Your task to perform on an android device: I want my phone to make me up from work for this turn on the timer vibration and set the Timer sound to Cuckoo clock , Increase the timer by 5 minutes in the clock app
Image 0: 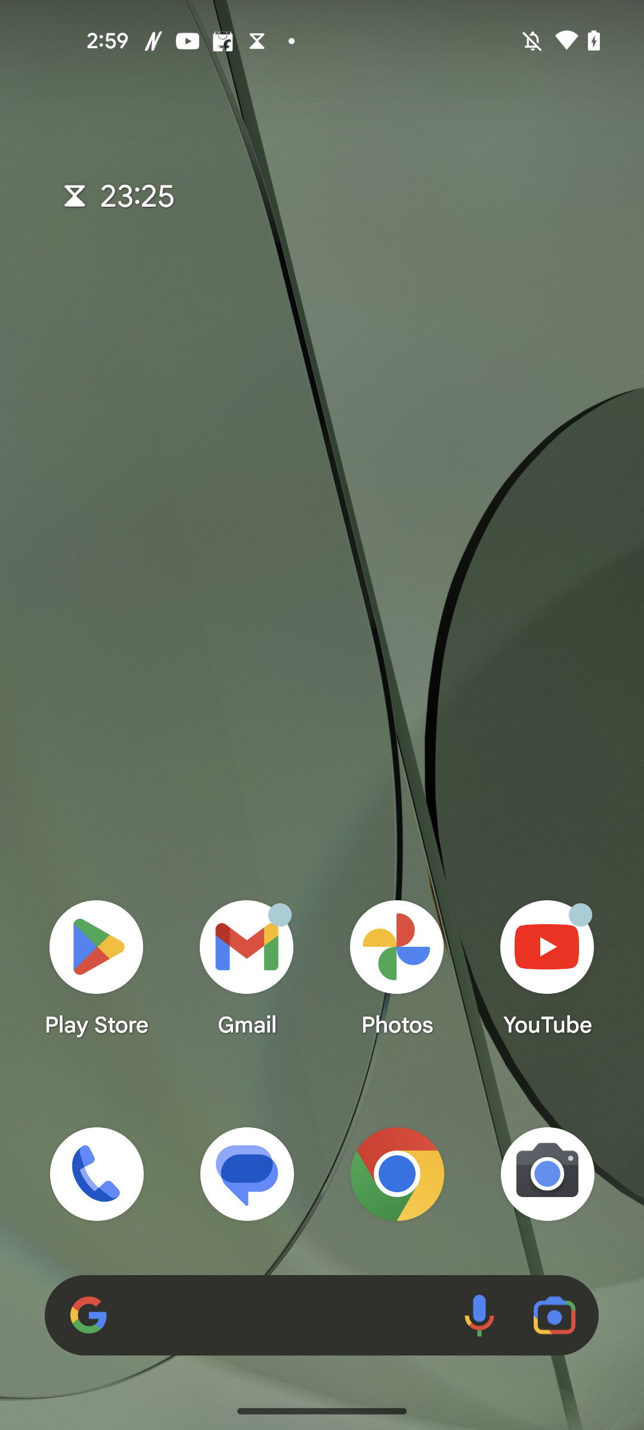
Open the Clock app
Step 0: open app "Clock"
Image 2: 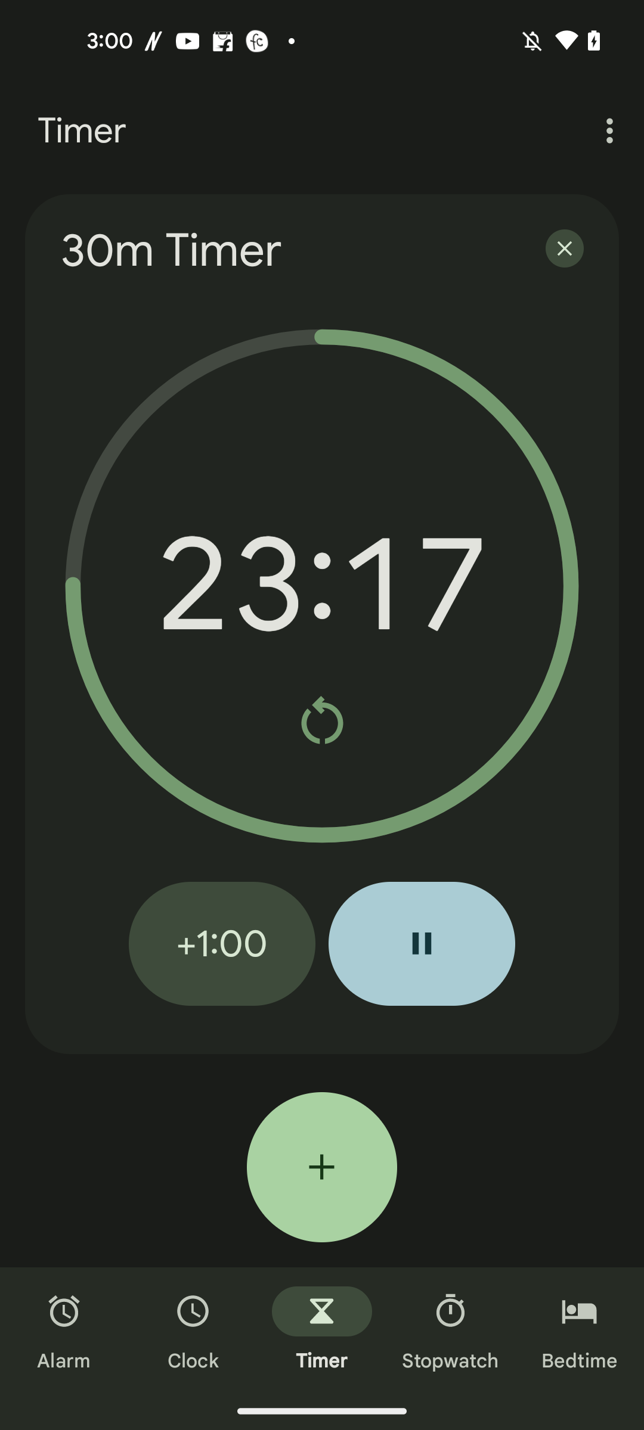
Click on the +1:00 button for the five times 
Step 2: click (222, 943)
Image 3: 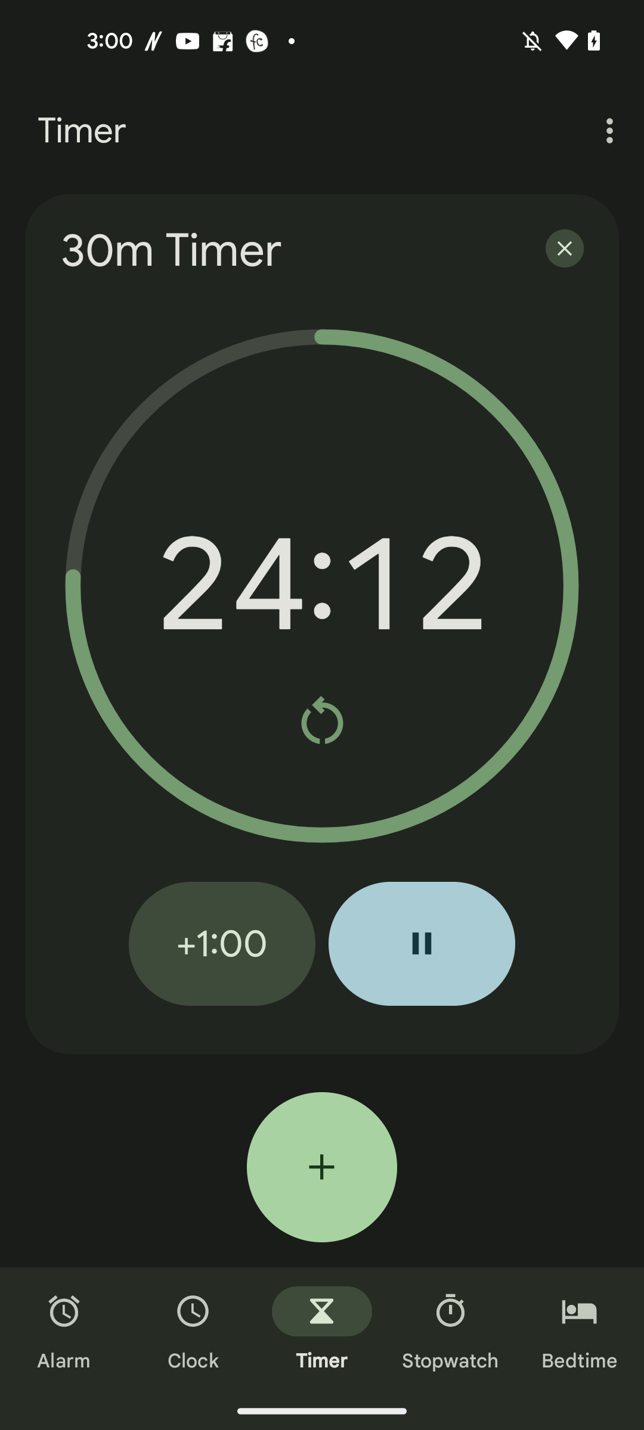
Click on the +1:00 button for the five times 
Step 3: click (222, 943)
Image 4: 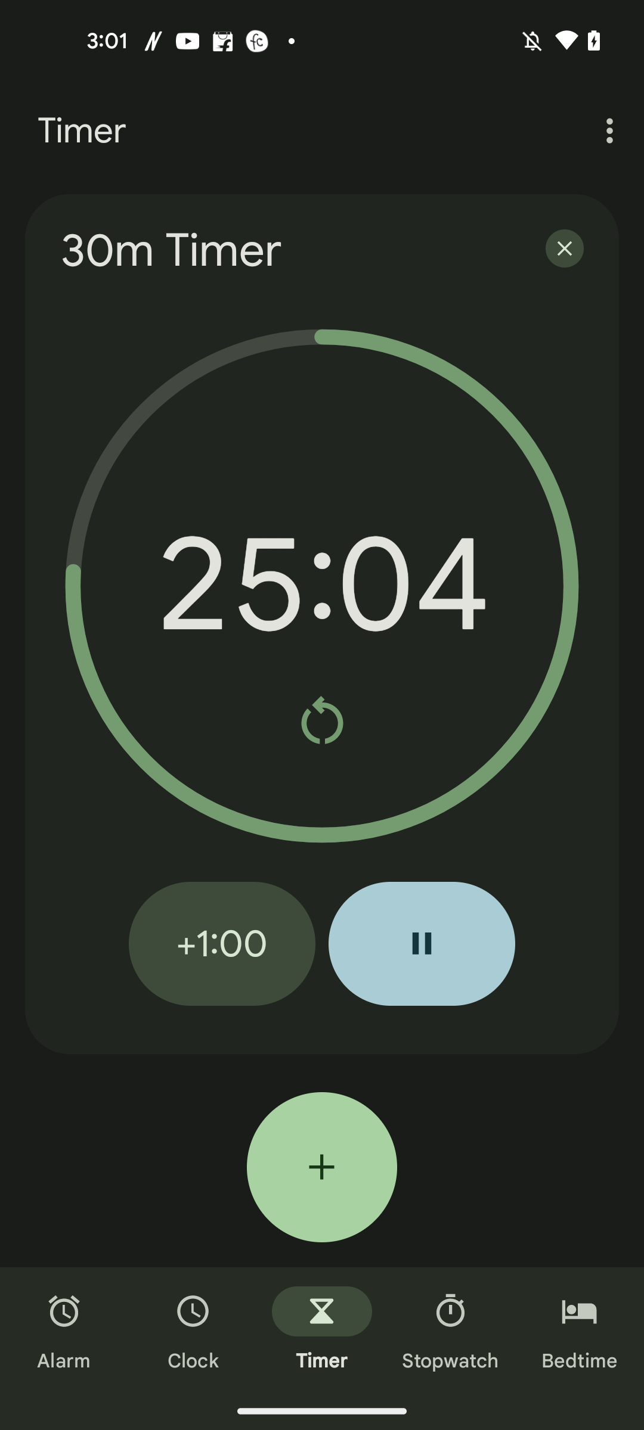
Click on the +1:00 button for the five times 
Step 4: click (222, 943)
Image 5: 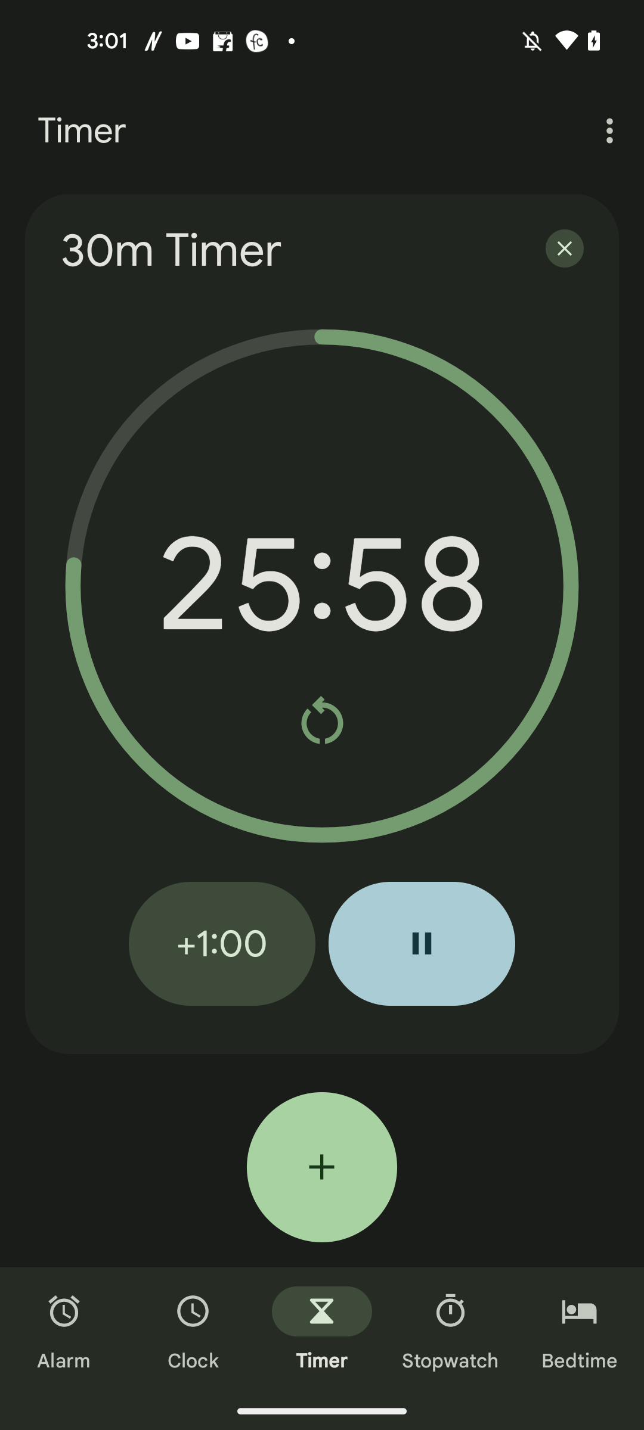
Click on the +1:00 button for the five times 
Step 5: click (222, 943)
Image 6: 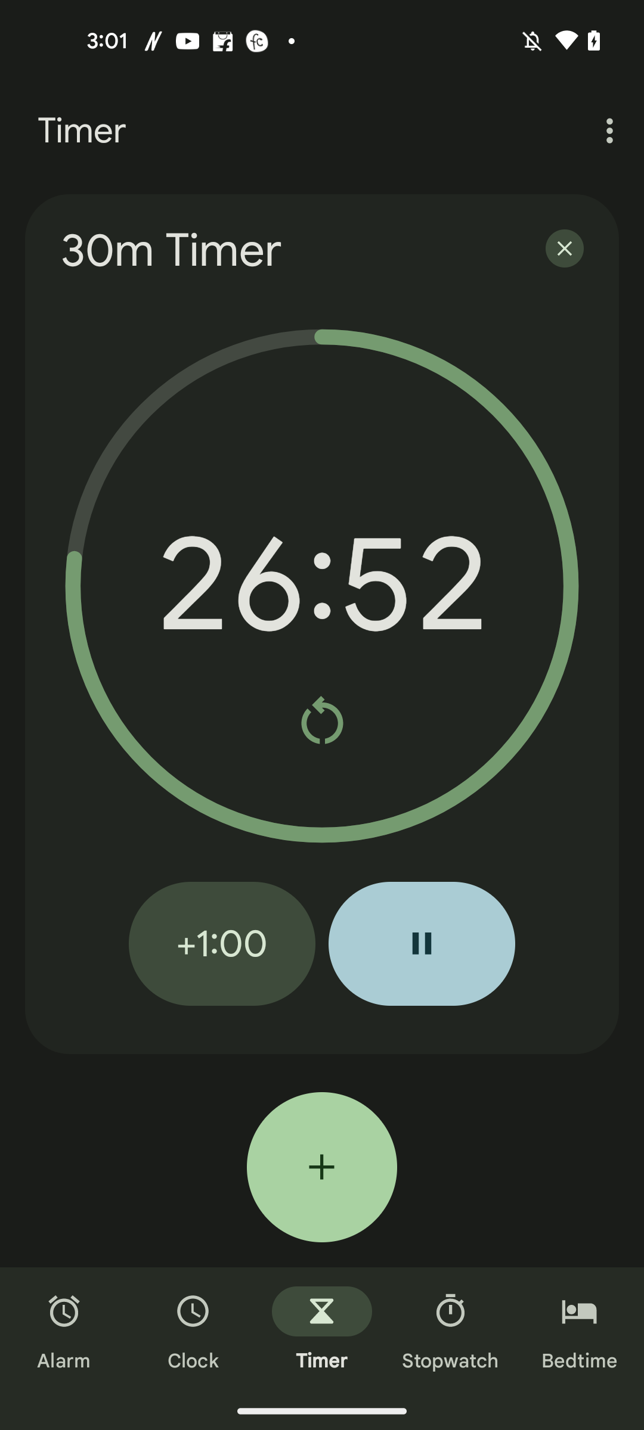
Click on the three dots more button at the top right corner of the screen
Step 6: click (612, 130)
Image 7: 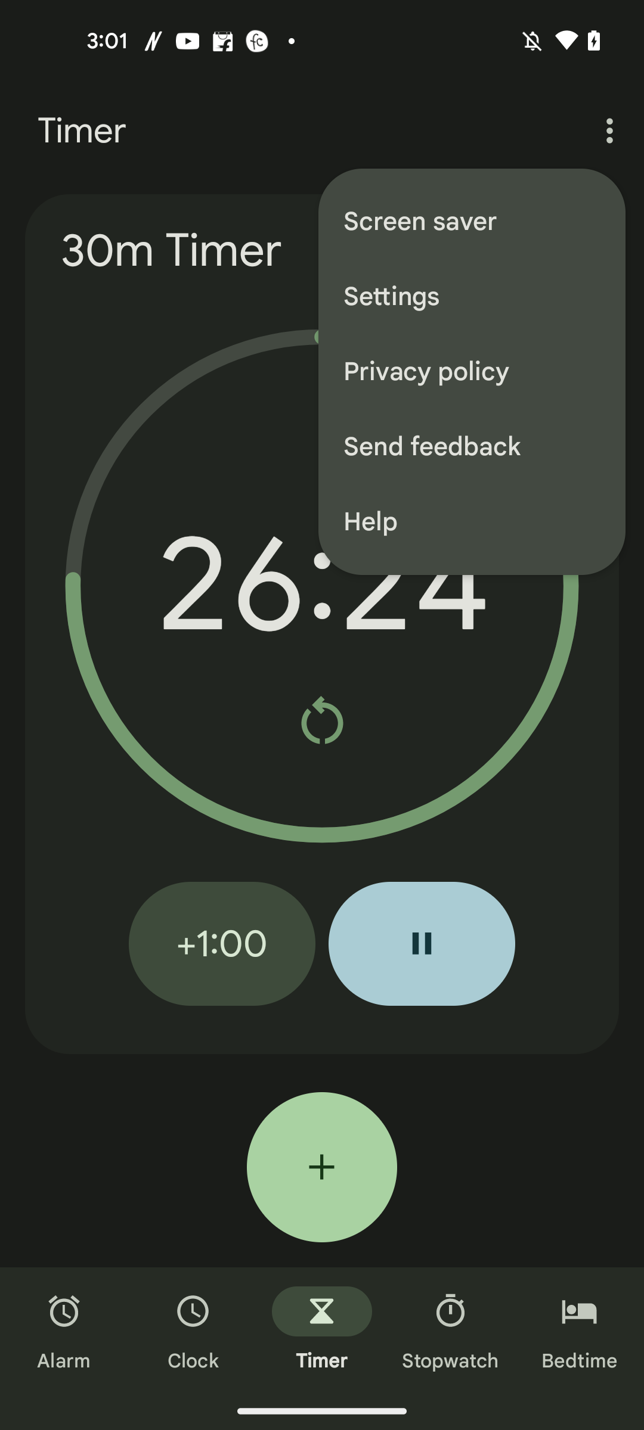
Go to the settings of the clock app
Step 7: click (472, 296)
Image 8: 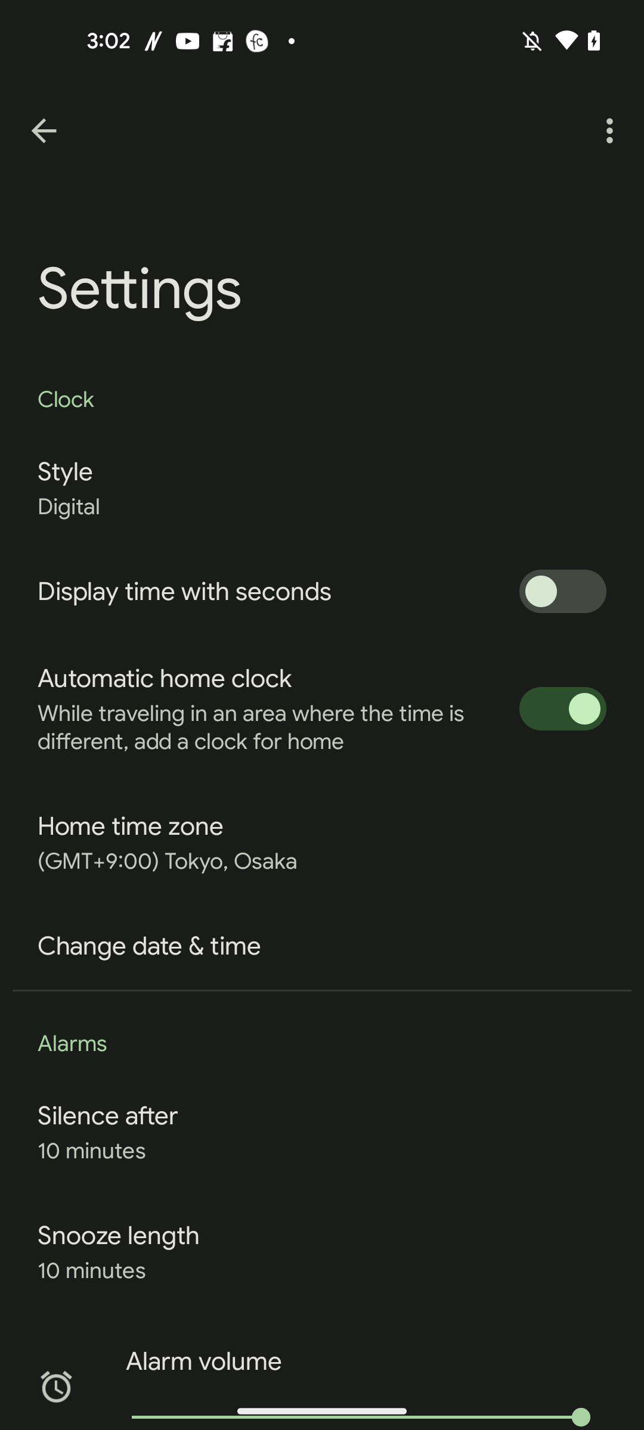
Scroll up for Timer sound  
Step 8: scroll down
Image 9: 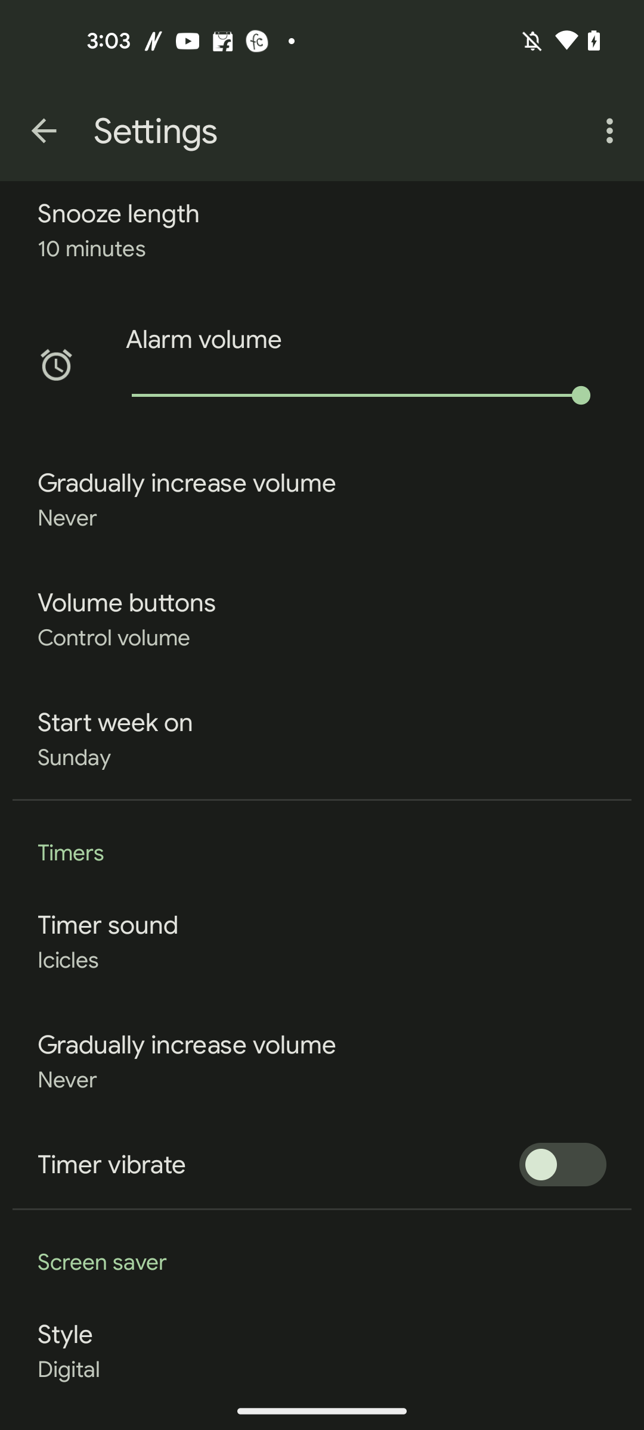
click on the Timer sound setting
Step 9: click (108, 925)
Image 10: 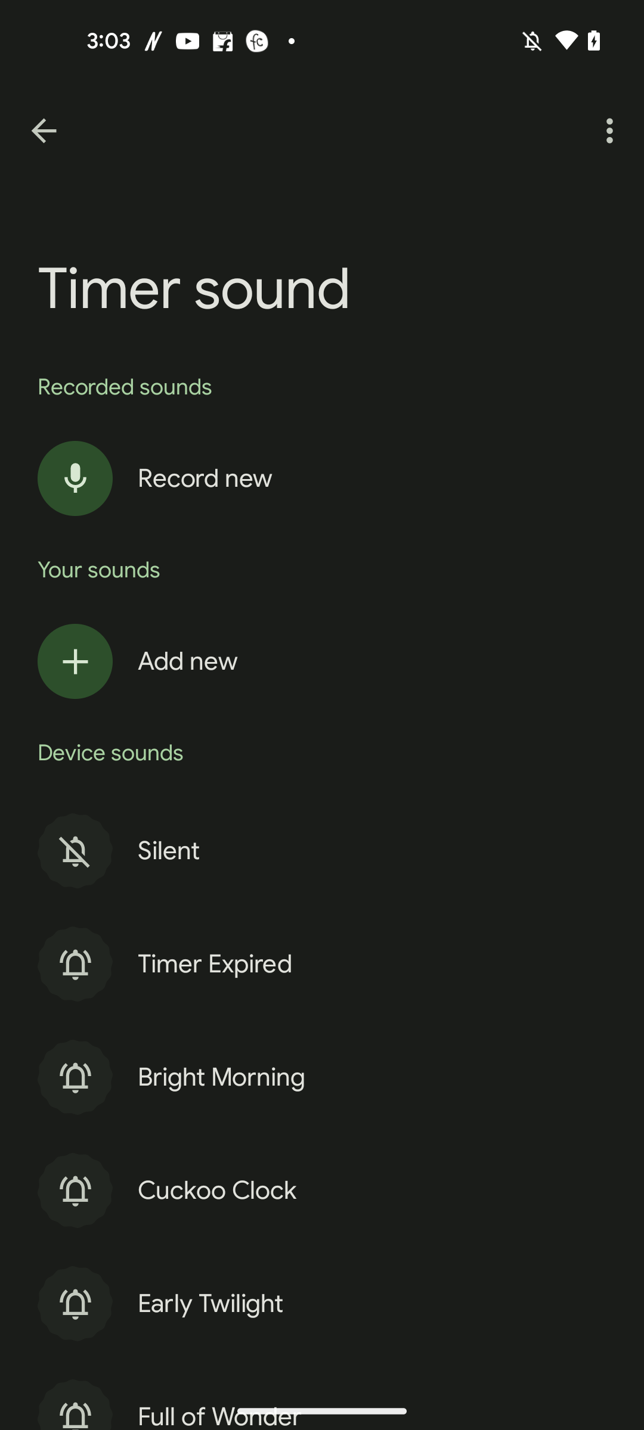
Select the Cuckoo Clock sound
Step 10: click (371, 1190)
Image 11: 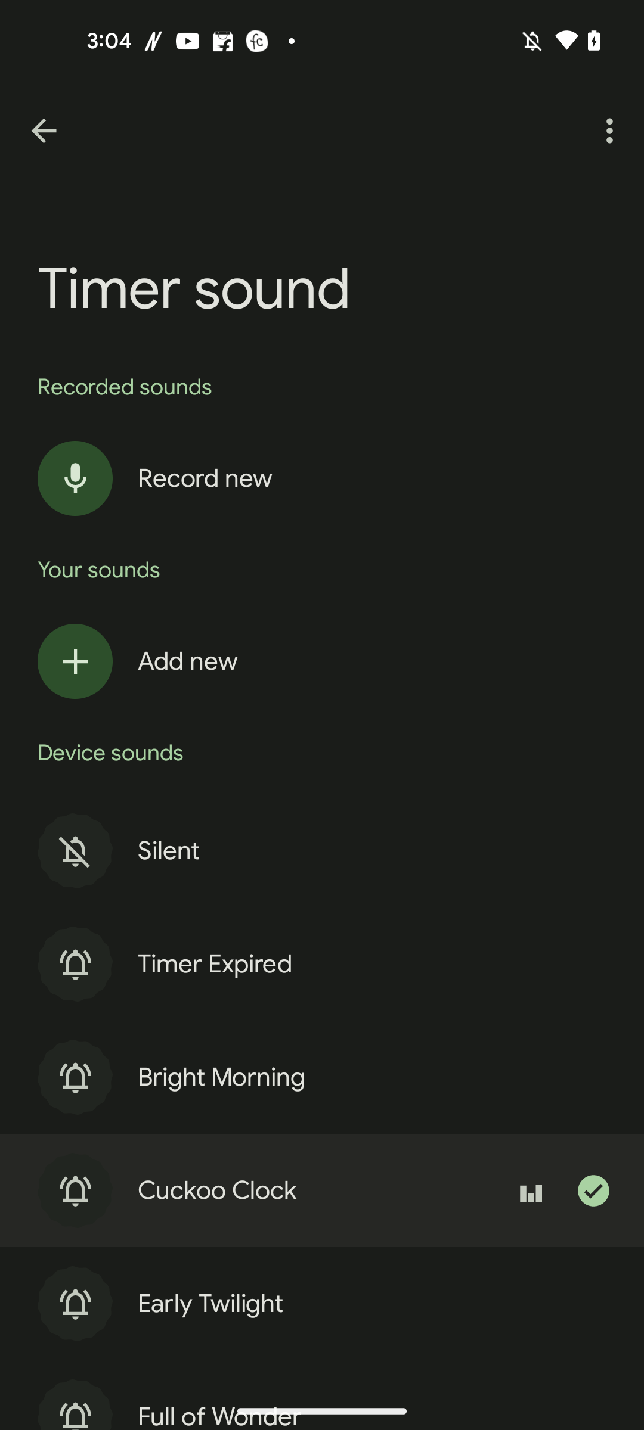
Get back to the previous page of the app
Step 11: press back button
Image 12: 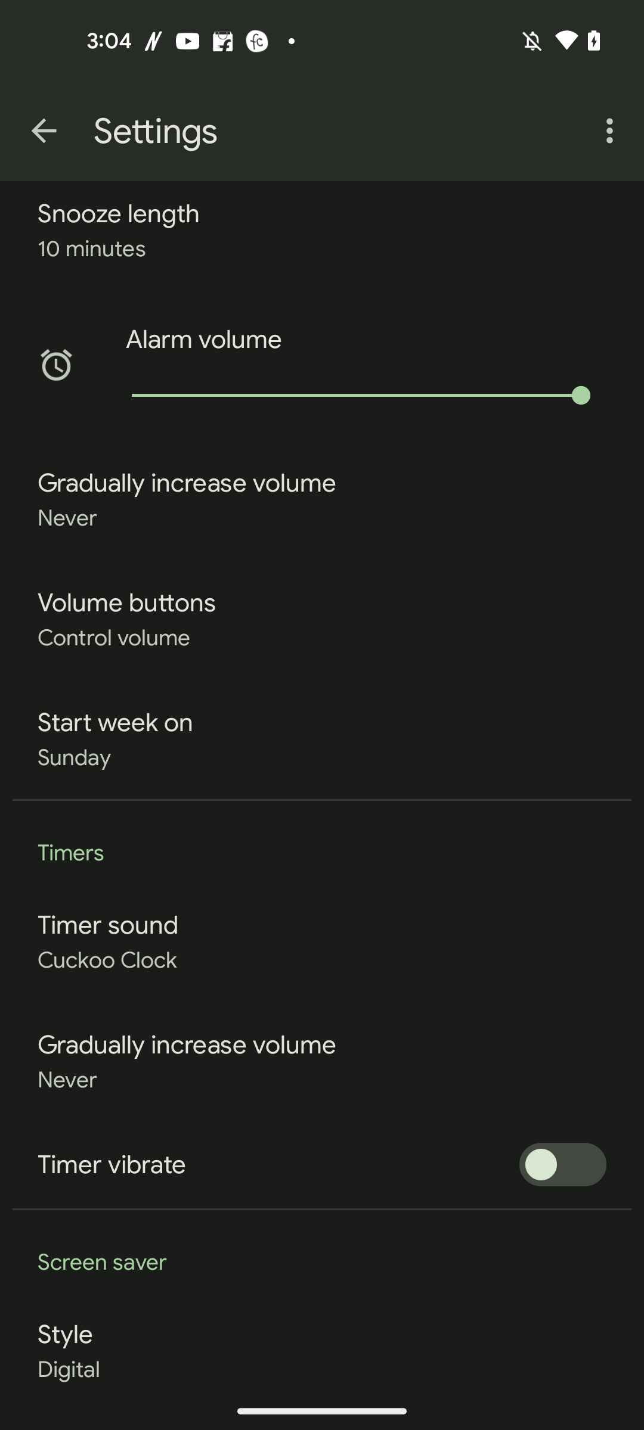
Turn on the Timer Vibrate
Step 12: click (562, 1164)